Your task to perform on an android device: Open the merriam webster app and look up the meaning of enraptured.
Image 0: 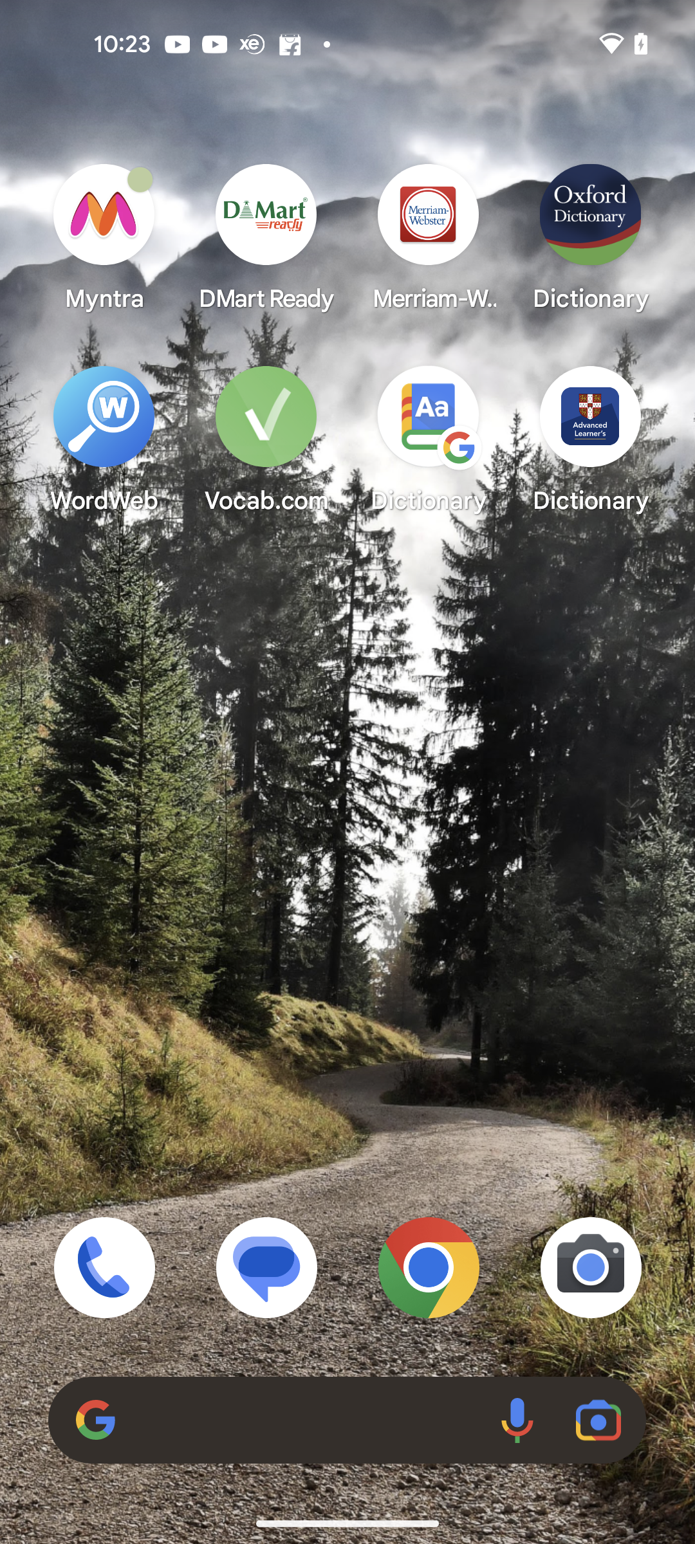
Open the merriam webster app.
Step 0: open app "Merriam-Webster Dictionary"
Image 1: 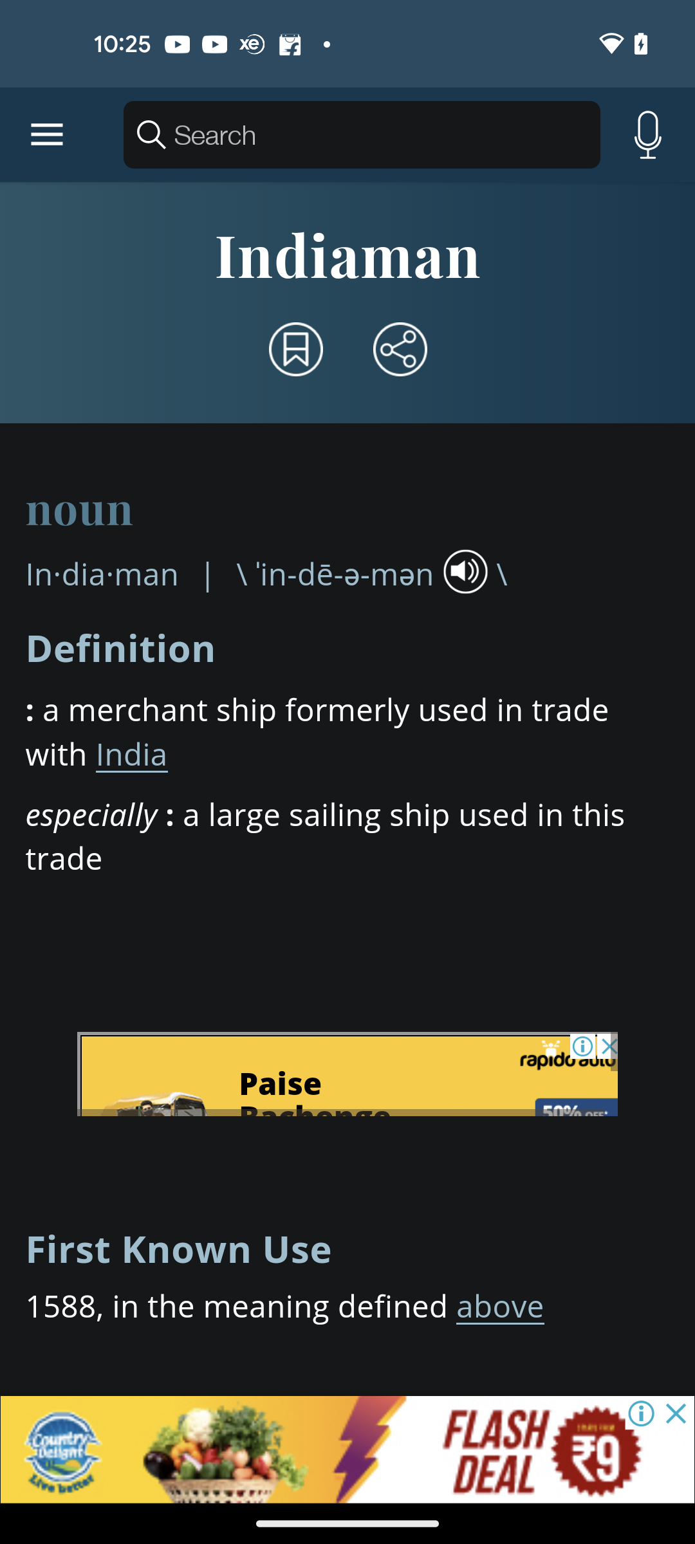
Click on the search bar.
Step 1: click (362, 134)
Image 2: 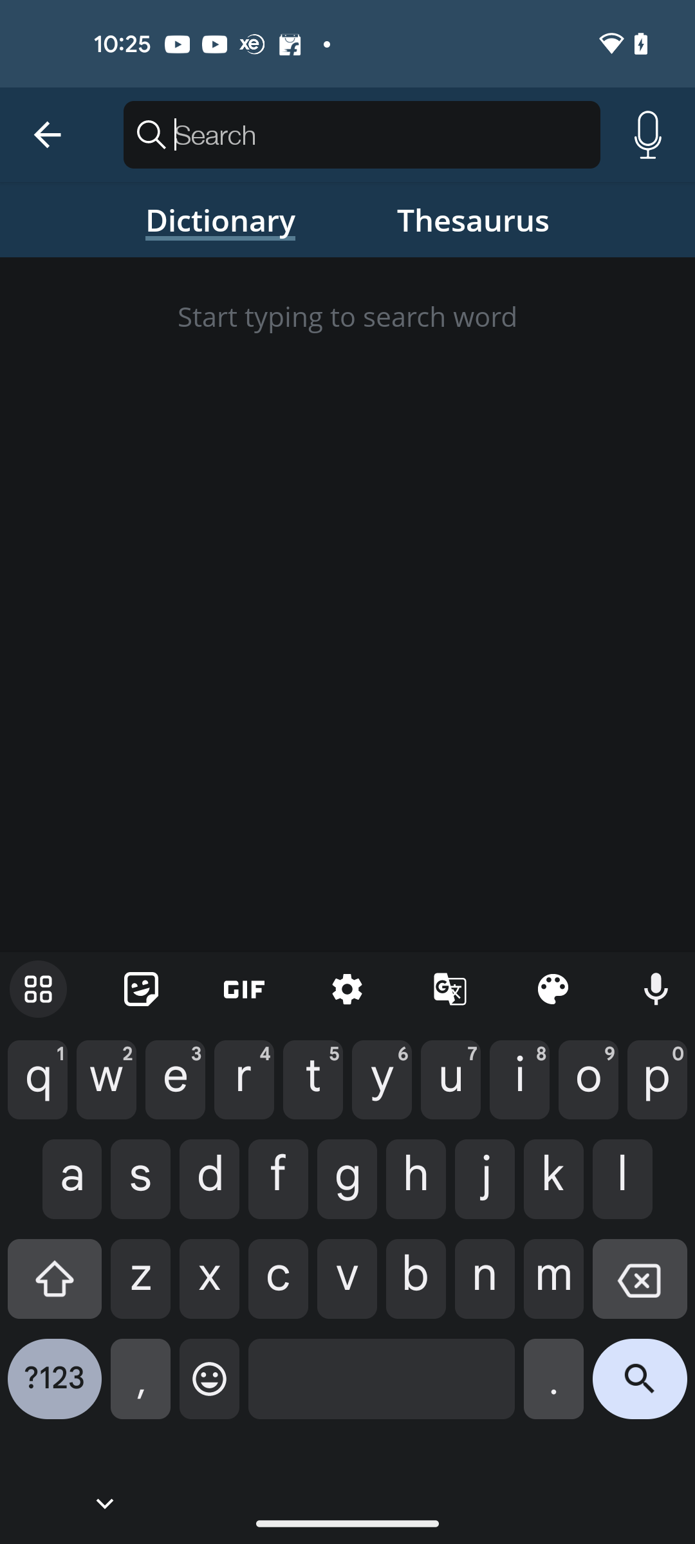
Type enraptured in the search bar.
Step 2: type "enraptured"
Image 3: 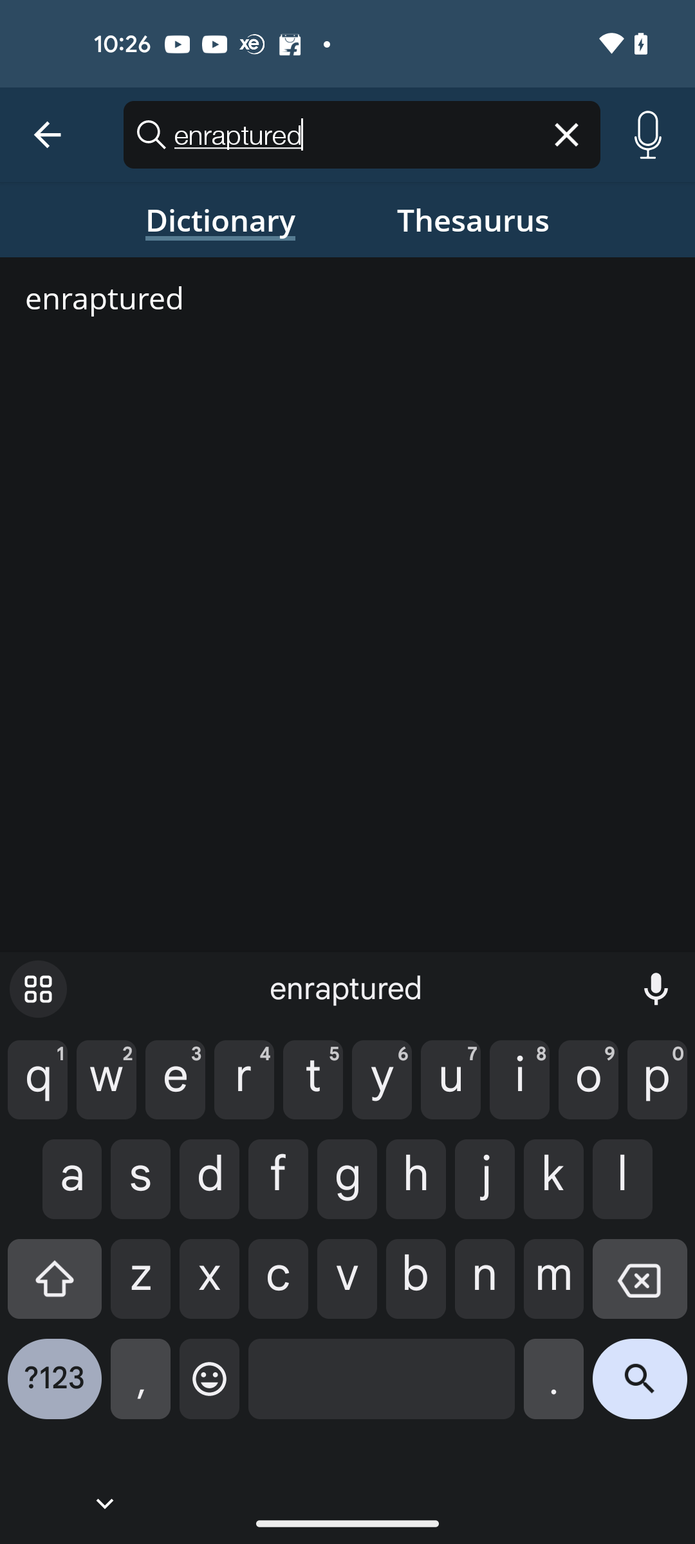
Click on the first word from the suggestion.
Step 3: click (104, 297)